Your task to perform on an android device: I will track my running activity.
Image 0: 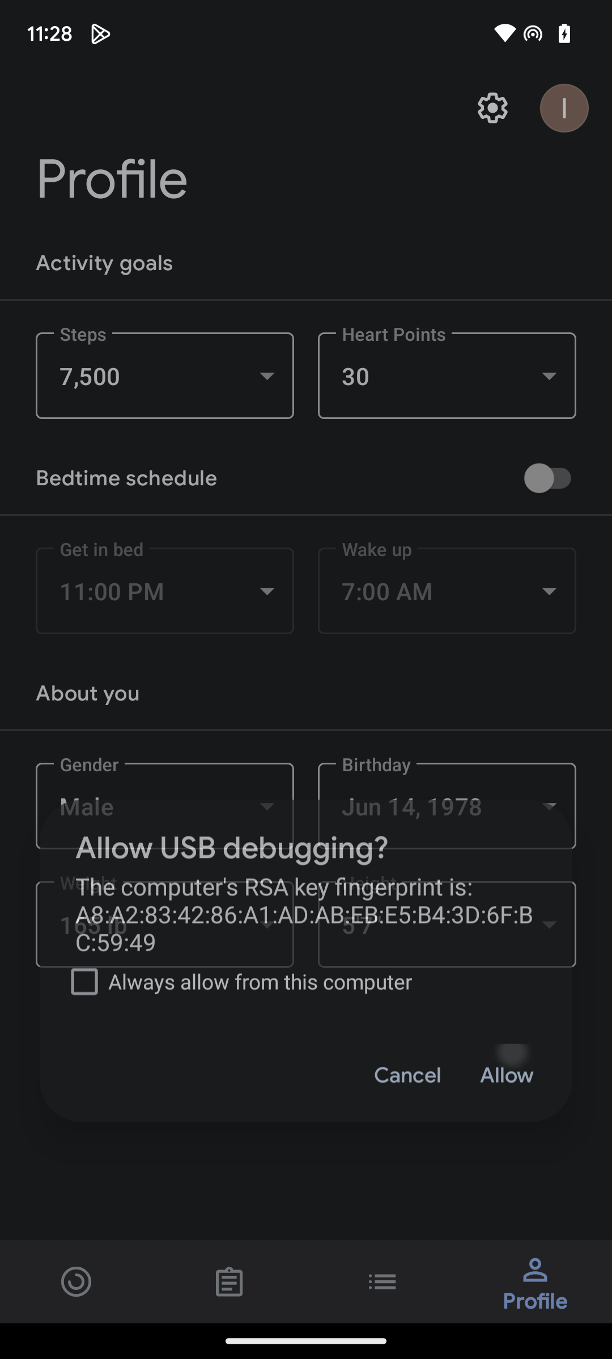
Click on the right most icon in bottom.
Step 0: click (76, 1281)
Image 1: 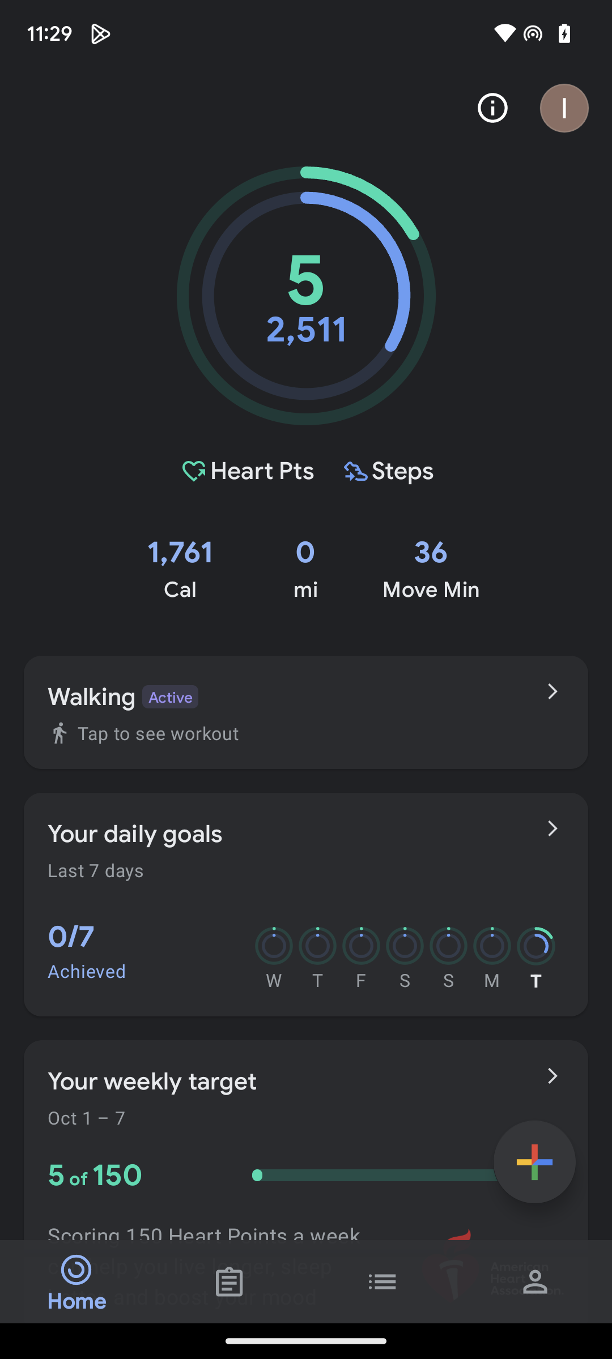
Click on the addition sign.
Step 1: click (534, 1162)
Image 2: 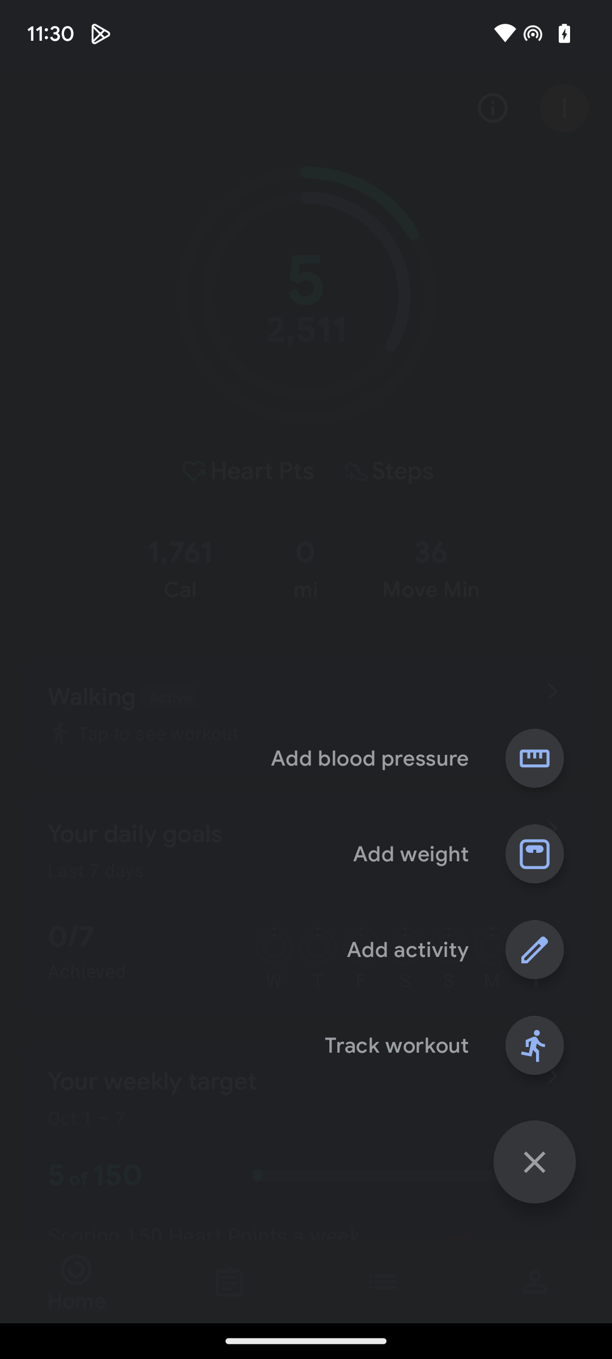
Click on Track workout.
Step 2: click (528, 1037)